Your task to perform on an android device: I am looking for black T-Shirts as it suits me , look for the details of Black Slim Fit T-shirts in the Decathlon app
Image 0: 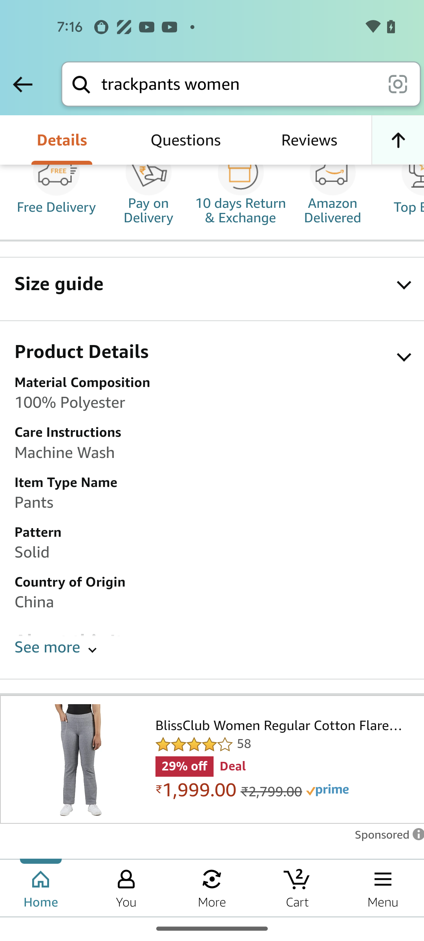
open the  Decathlon app
Step 0: open app "Decathlon"
Image 1: 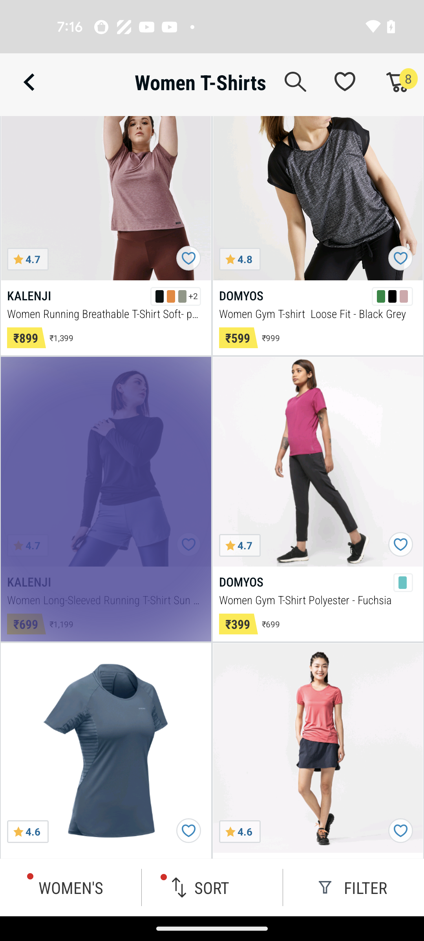
open the  Decathlon app
Step 1: wait
Image 2: 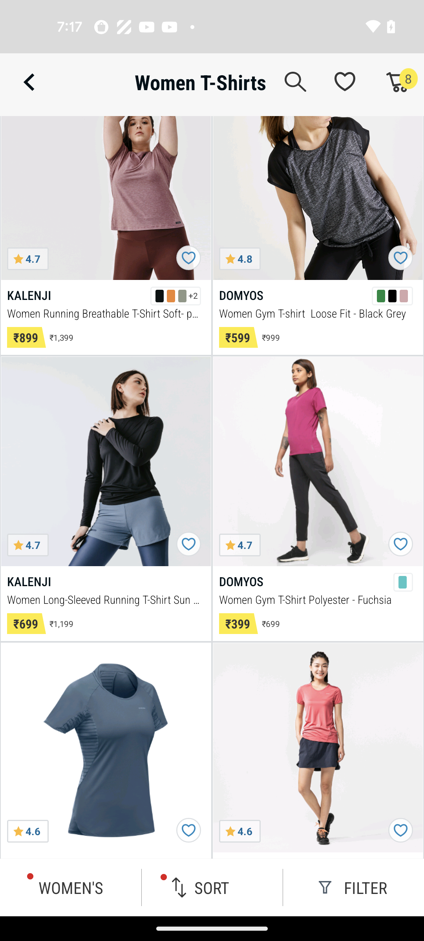
Click on the Kalenji option
Step 2: click (106, 461)
Image 3: 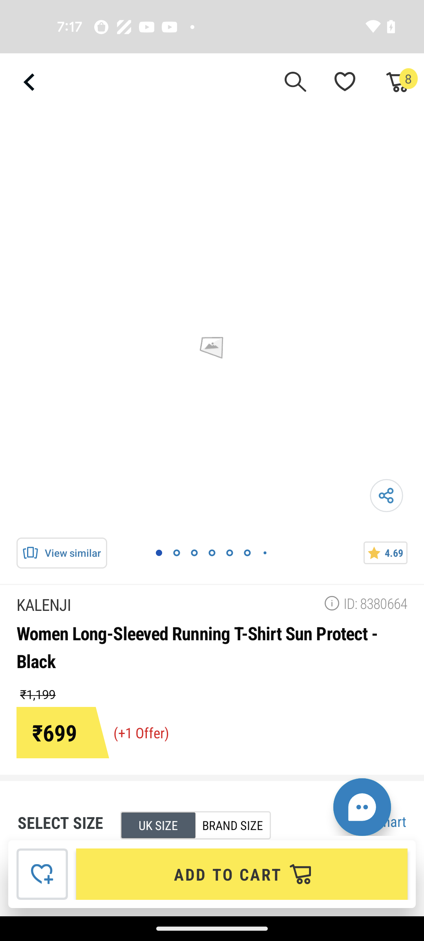
Click on the Kalenji option
Step 3: wait
Image 4: 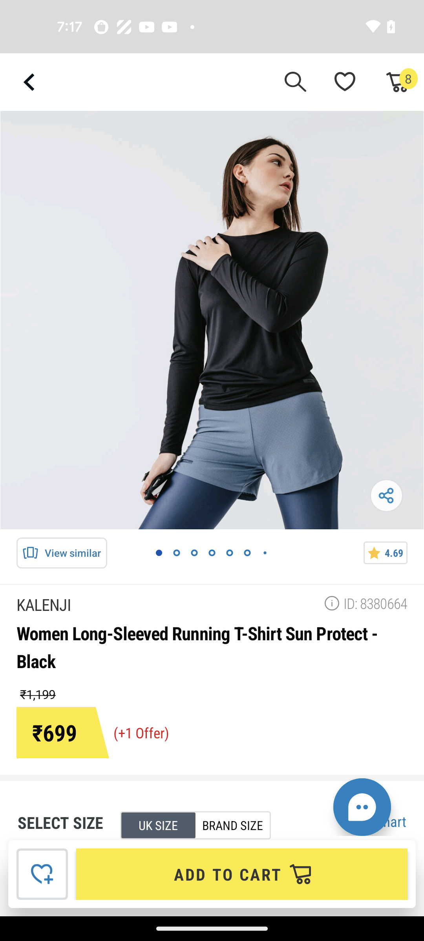
Swipe up to view the Product details 
Step 4: scroll down
Image 5: 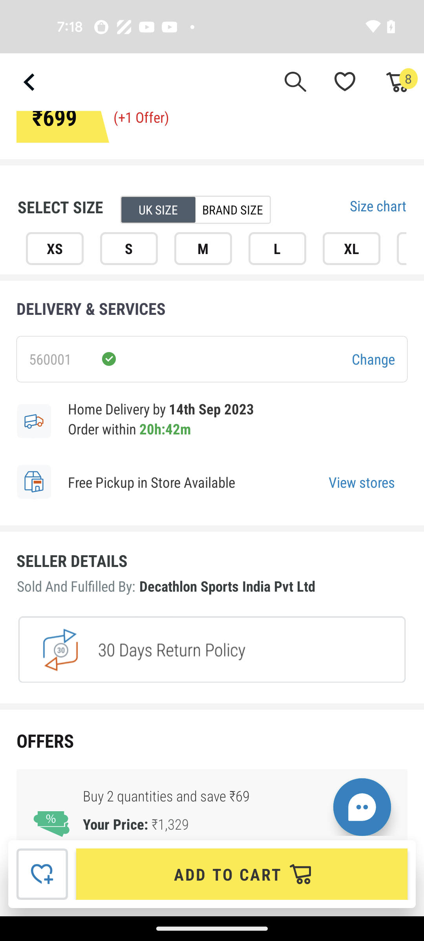
Swipe up to view the Product details 
Step 5: scroll down
Image 6: 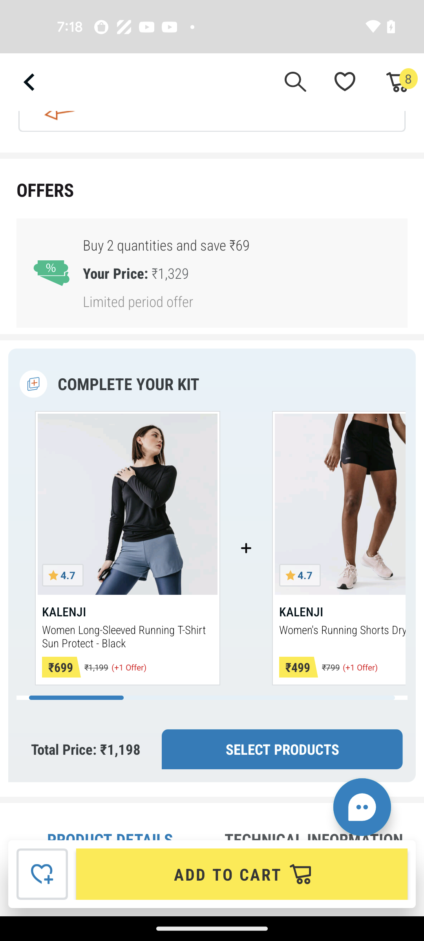
Swipe up to view the Product details 
Step 6: scroll down